Your task to perform on an android device: My friend Rick Weinstein asked me about my goals for next month. Share Hiking note with my friend to his mail id rick.weinstein@dayrep.com from gmail.
Image 0: 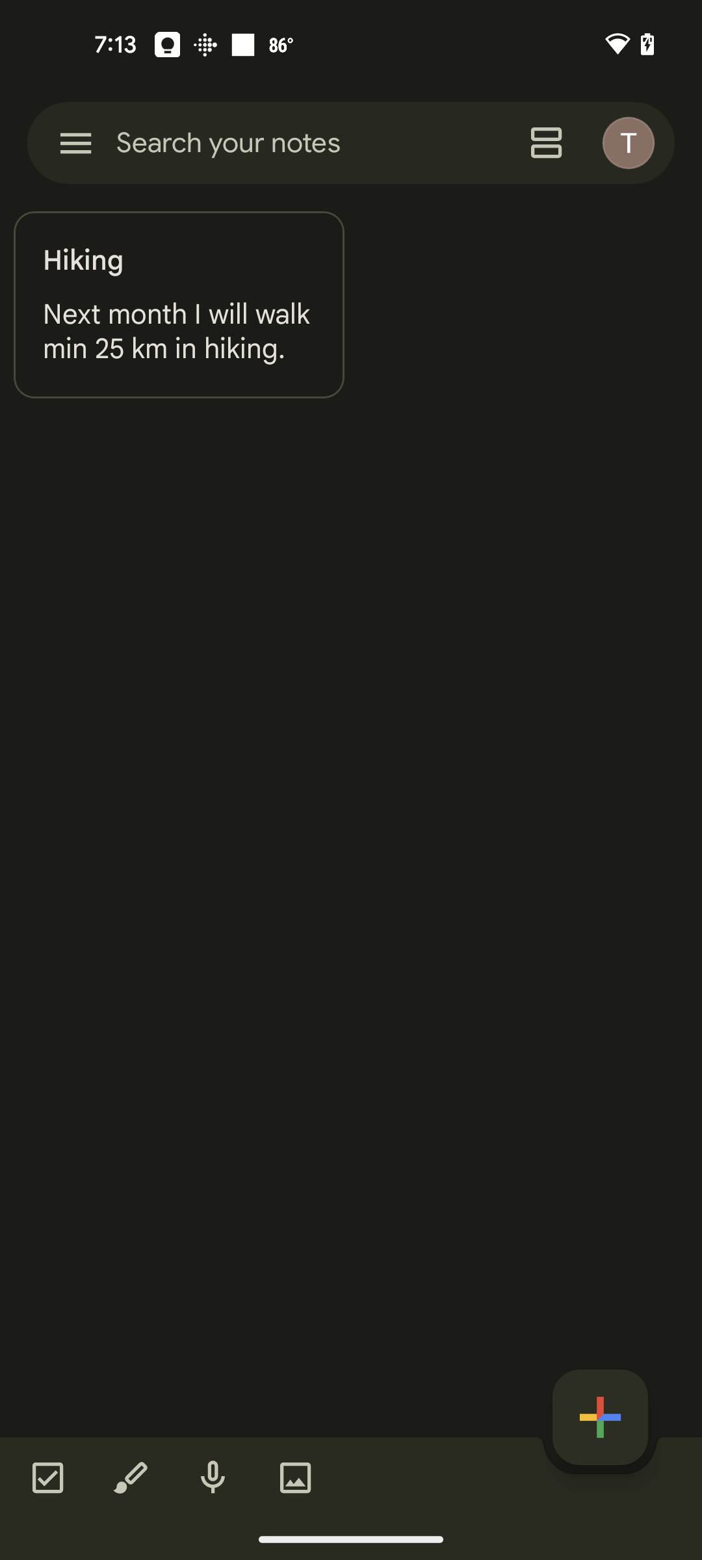
Click on the Hiking titled note
Step 0: click (179, 261)
Image 1: 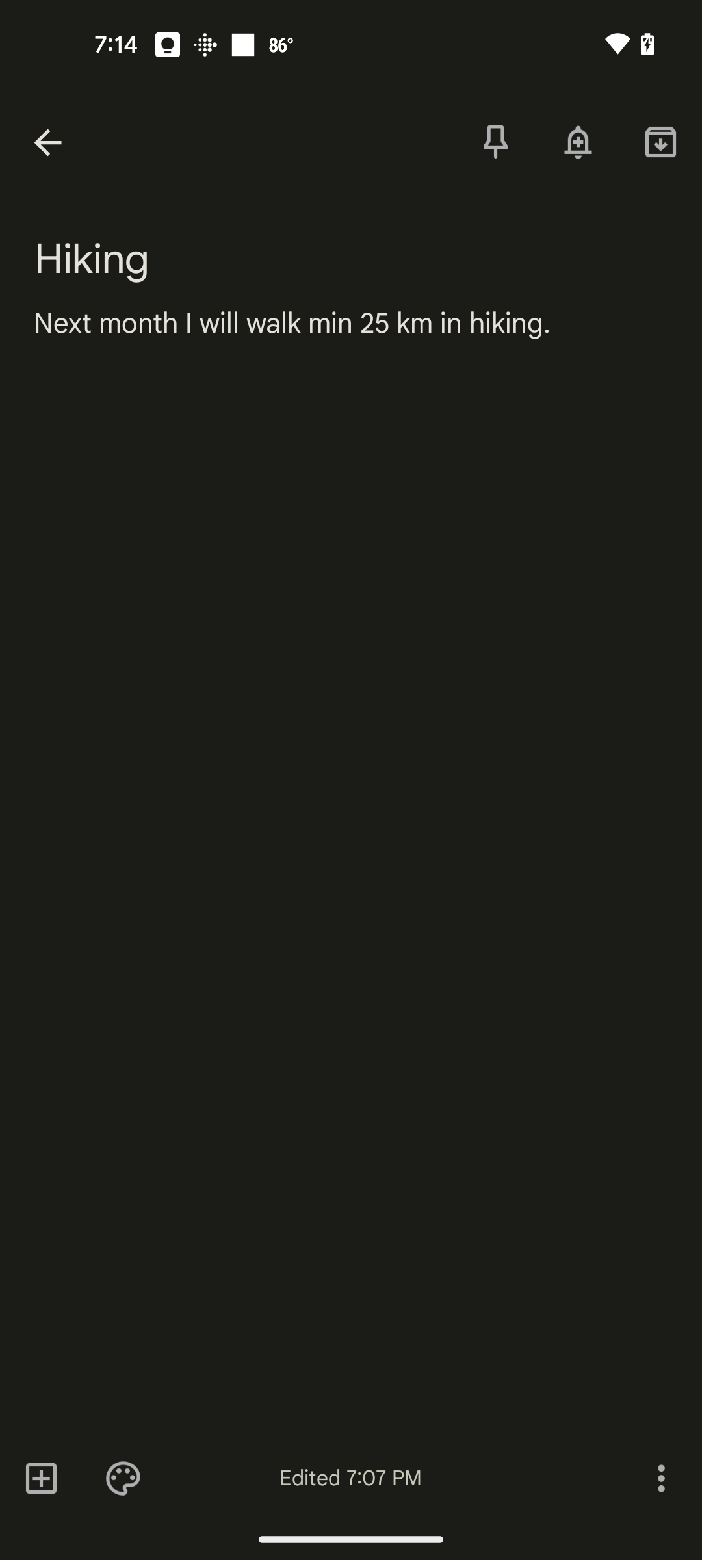
Click on the three dots at the bottom right of the screen
Step 1: click (660, 1477)
Image 2: 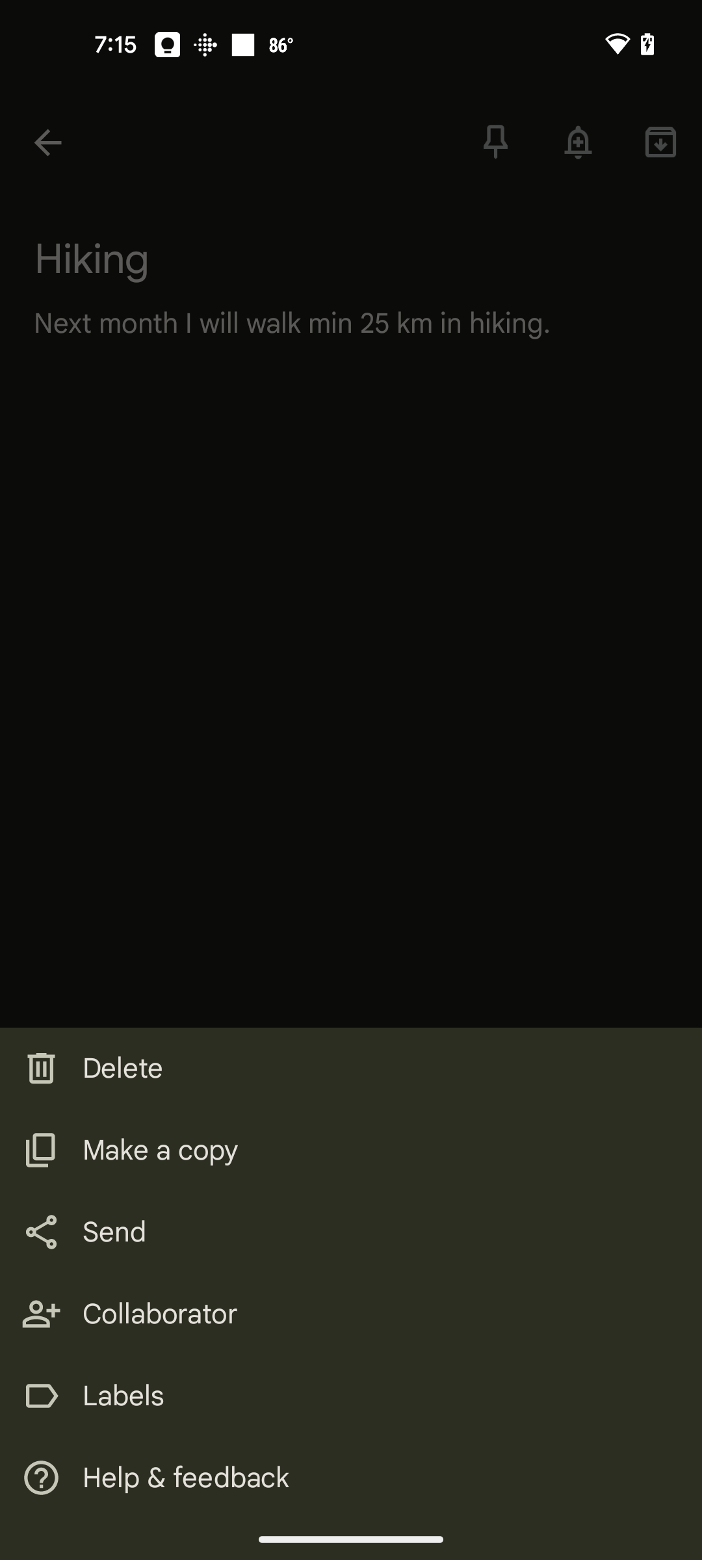
Click on the Send
Step 2: click (114, 1232)
Image 4: 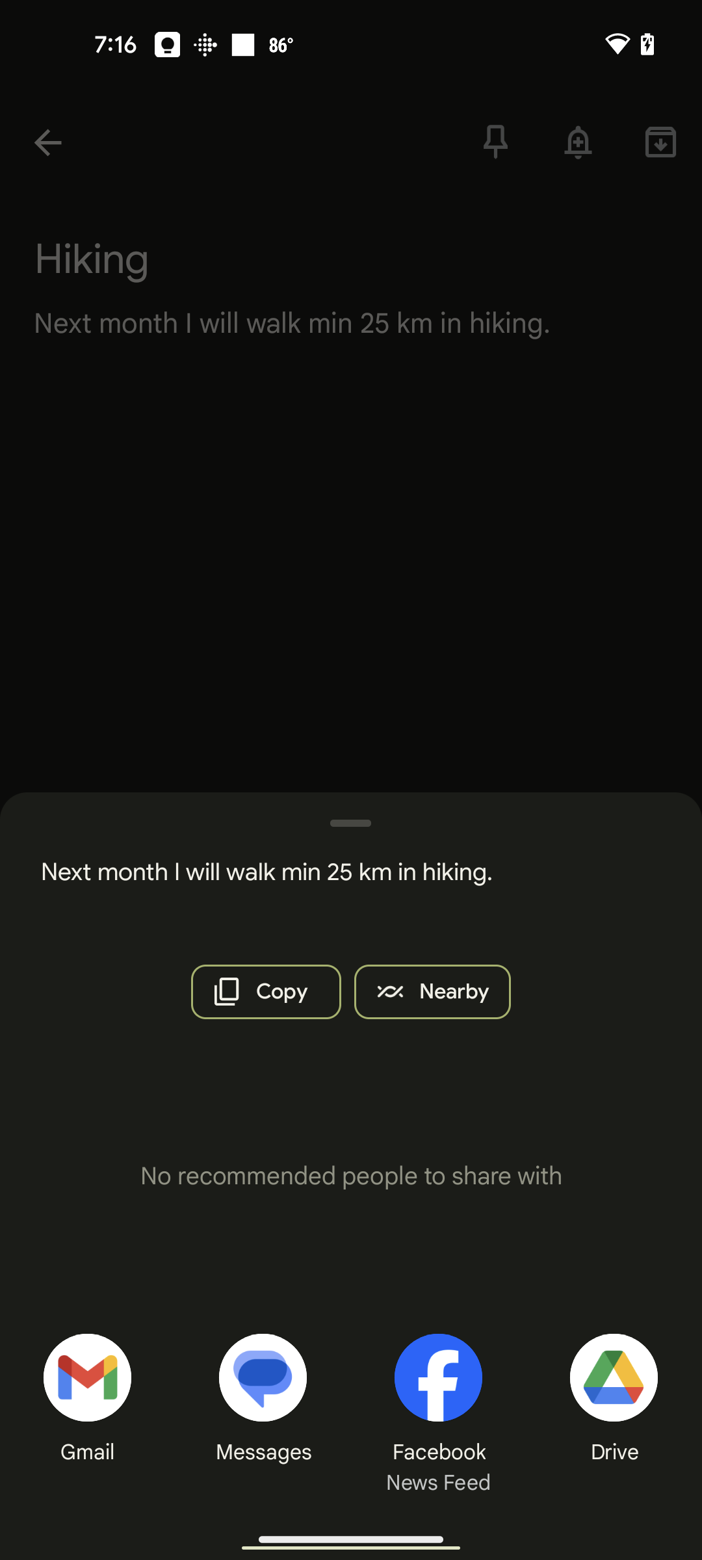
Click on the Gmail icon
Step 4: click (86, 1377)
Image 5: 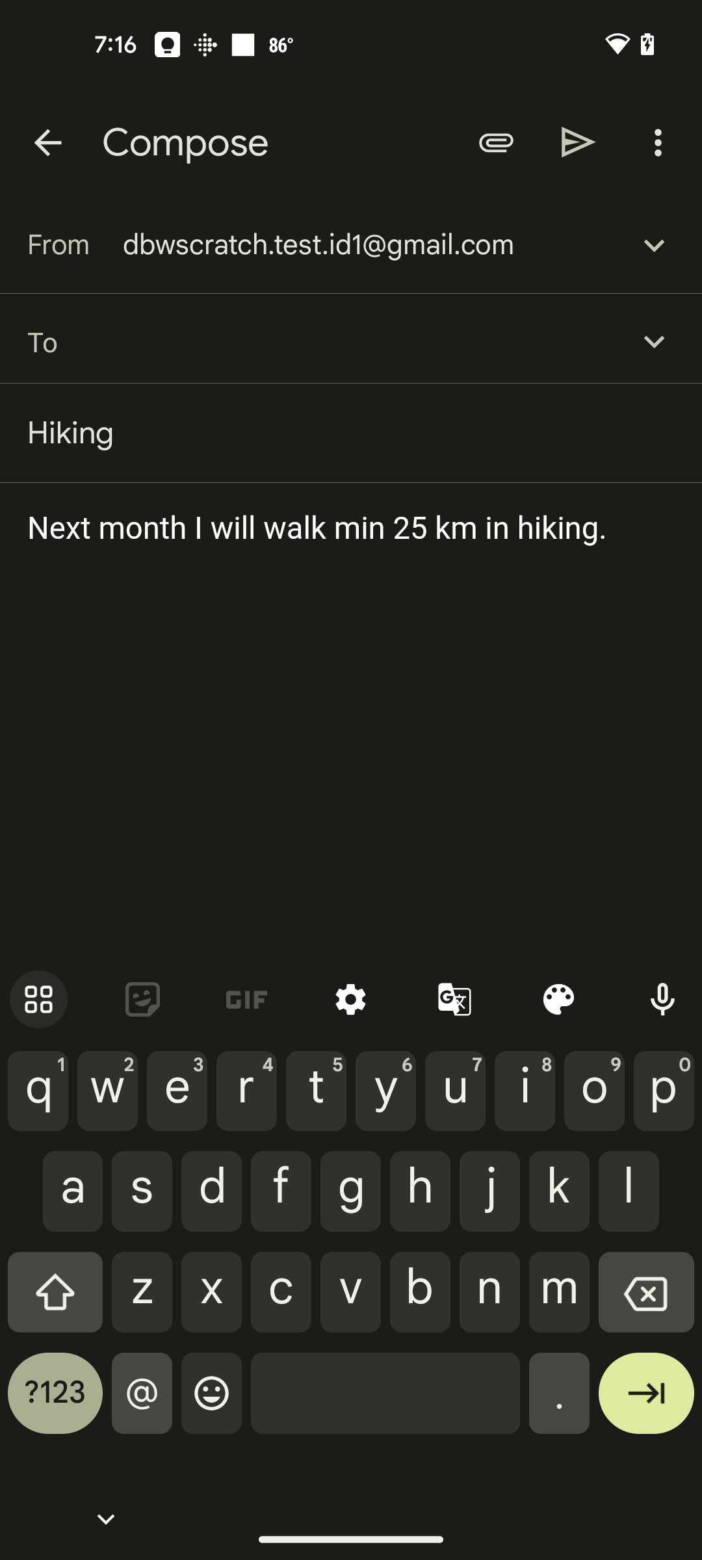
Type rick.weinstein@dayrep.com in to section
Step 5: type "rick.weinstein@dayrep.com"
Image 6: 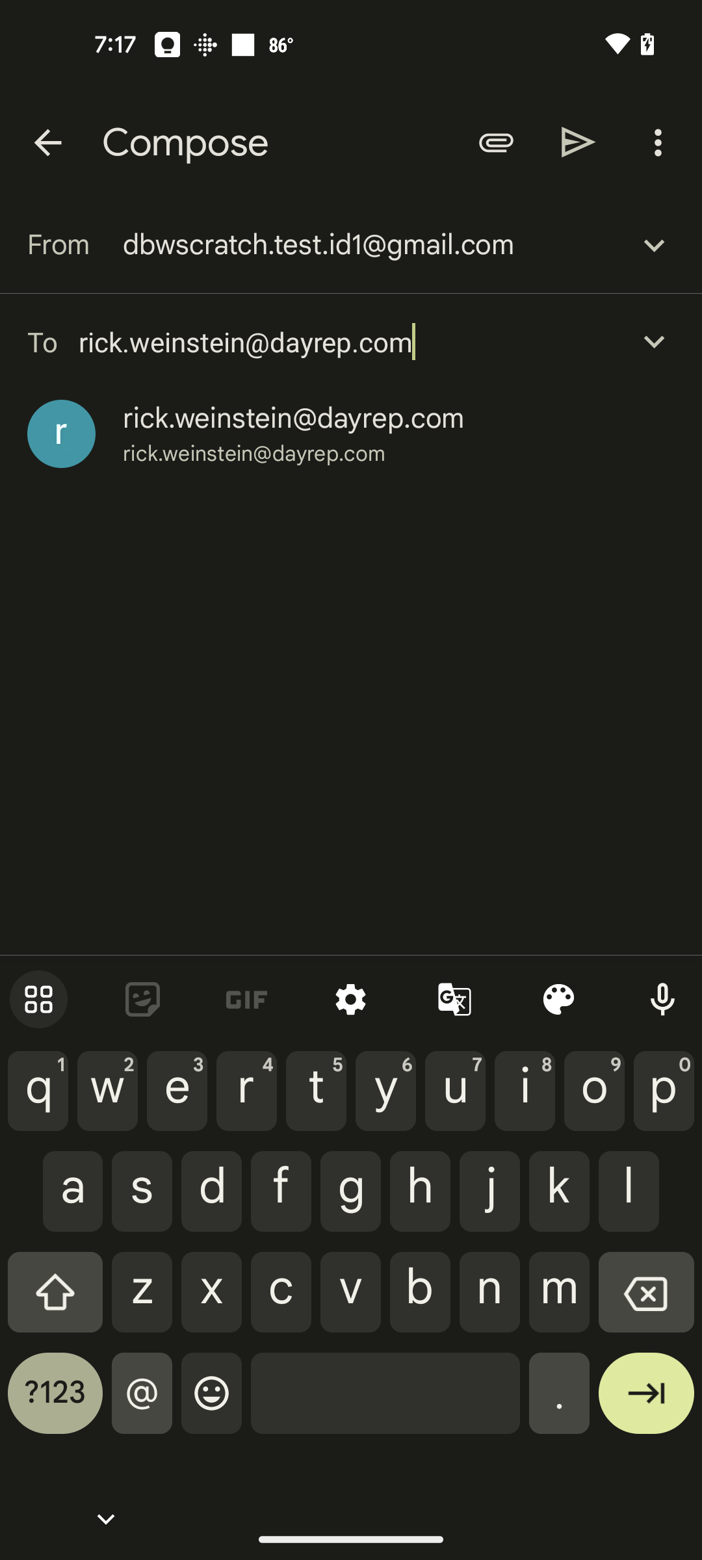
Click on the suggested mail id
Step 6: click (293, 418)
Image 7: 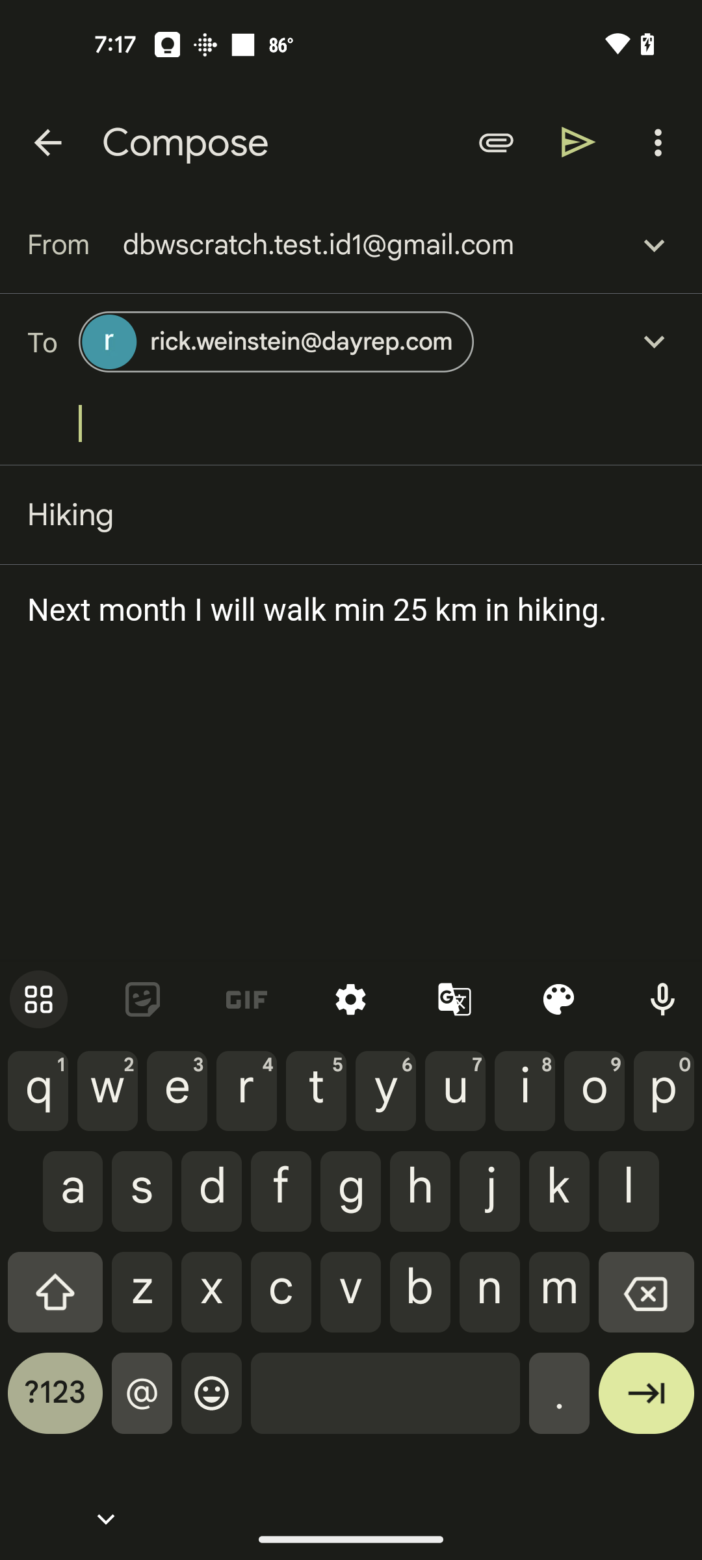
Click on the Send button at the top right of the screen
Step 7: click (578, 142)